Your task to perform on an android device: Create a new contact for my father, Shane Sato, in the Simple Contacts app.
Image 0: 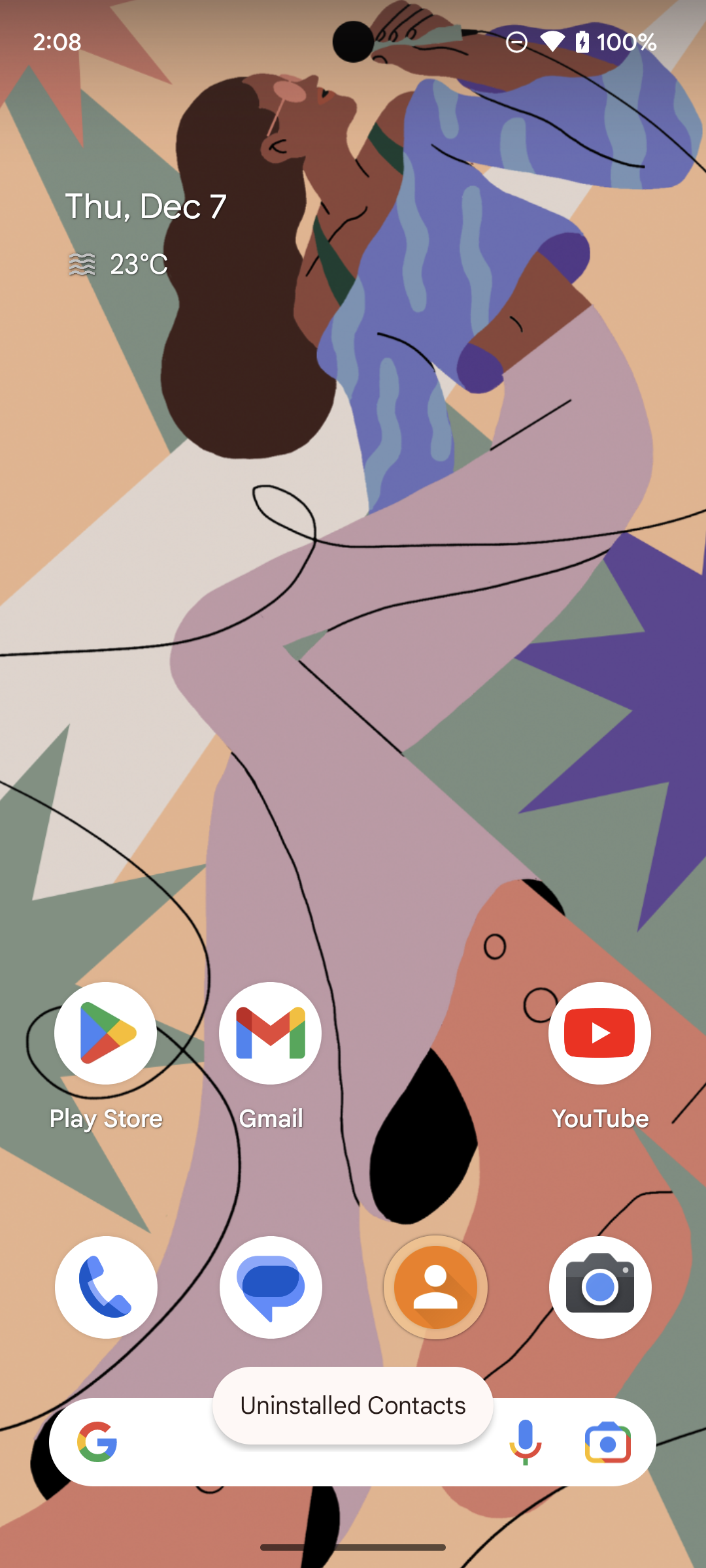
Open Simple Contacts app.
Step 0: open app "Contacts"
Image 1: 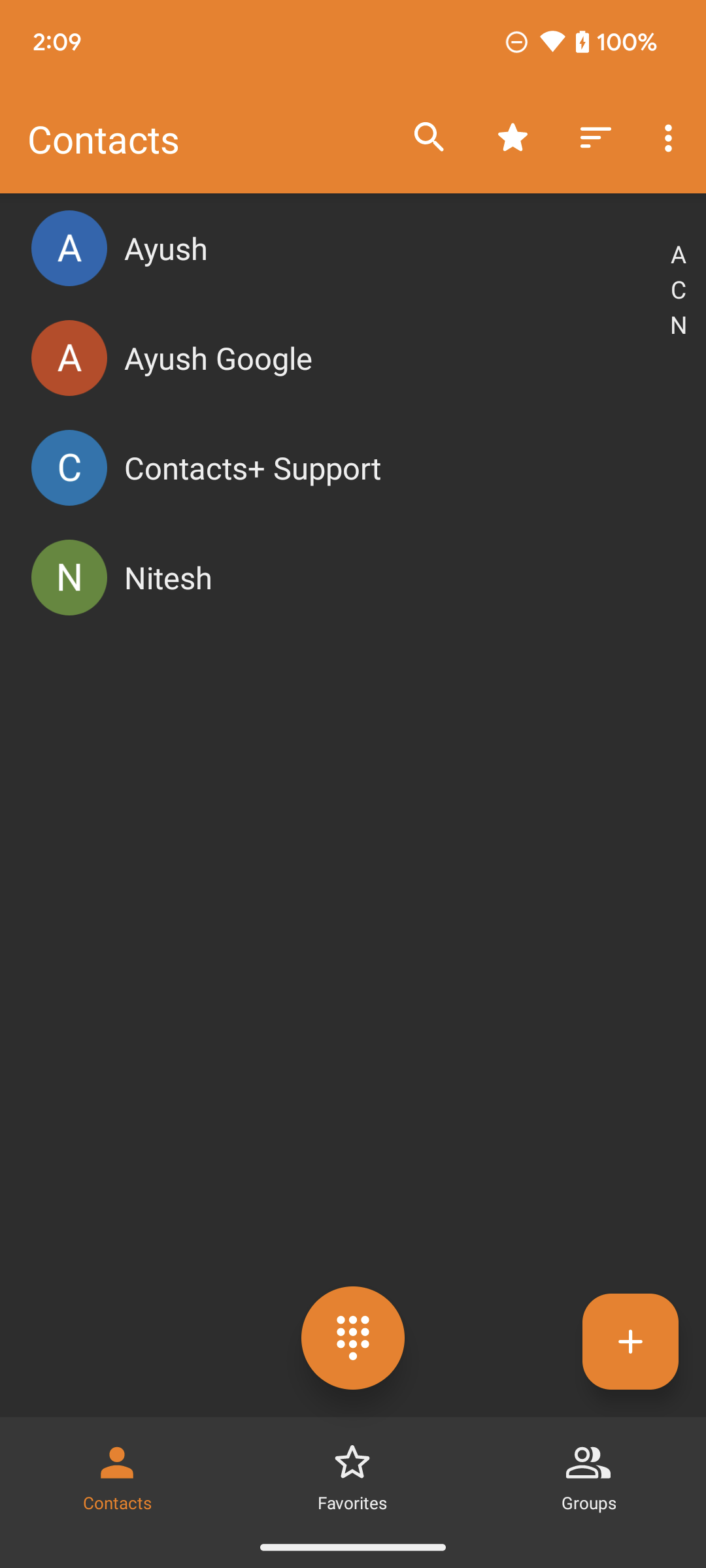
Click on the create icon on the screen.
Step 1: click (630, 1341)
Image 2: 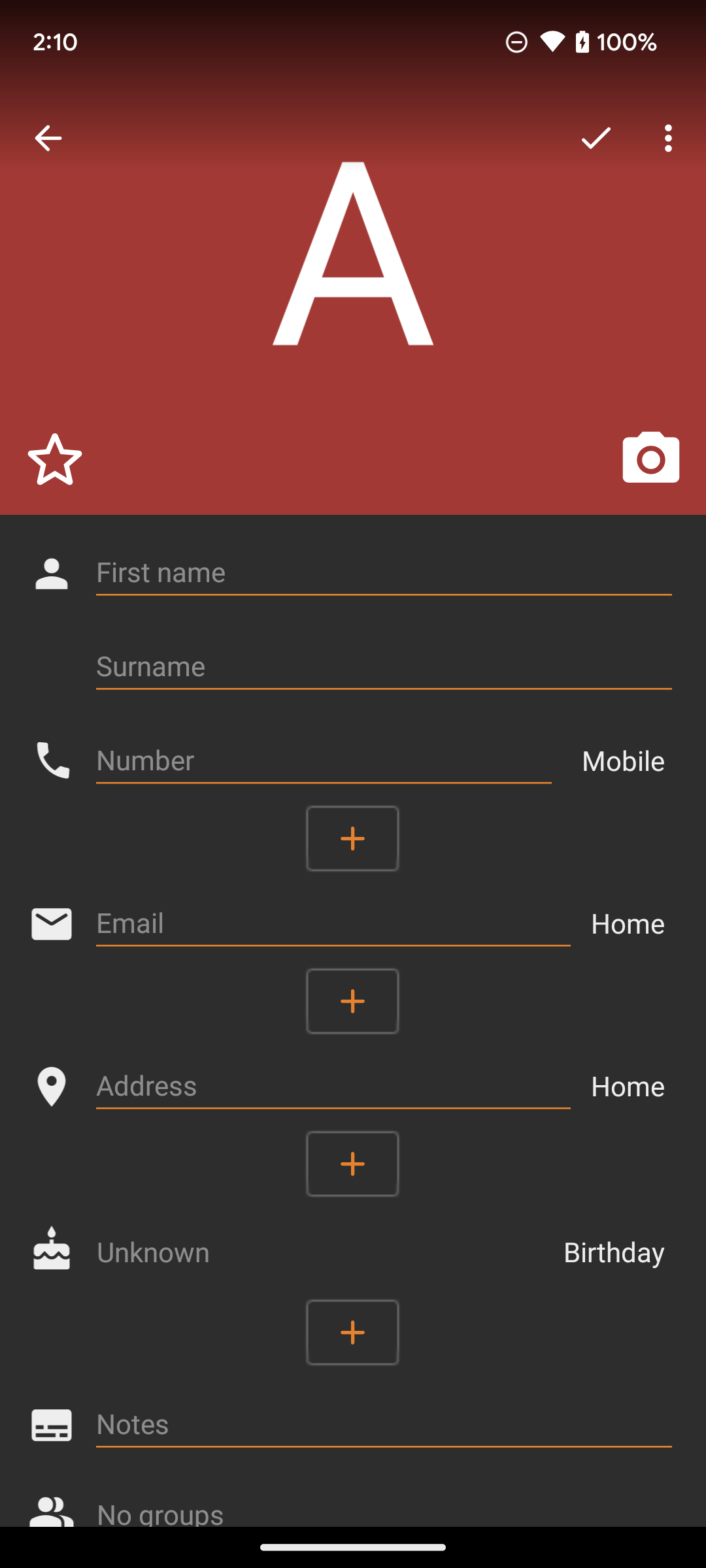
Click on the first name option on the screen.
Step 2: click (384, 572)
Image 3: 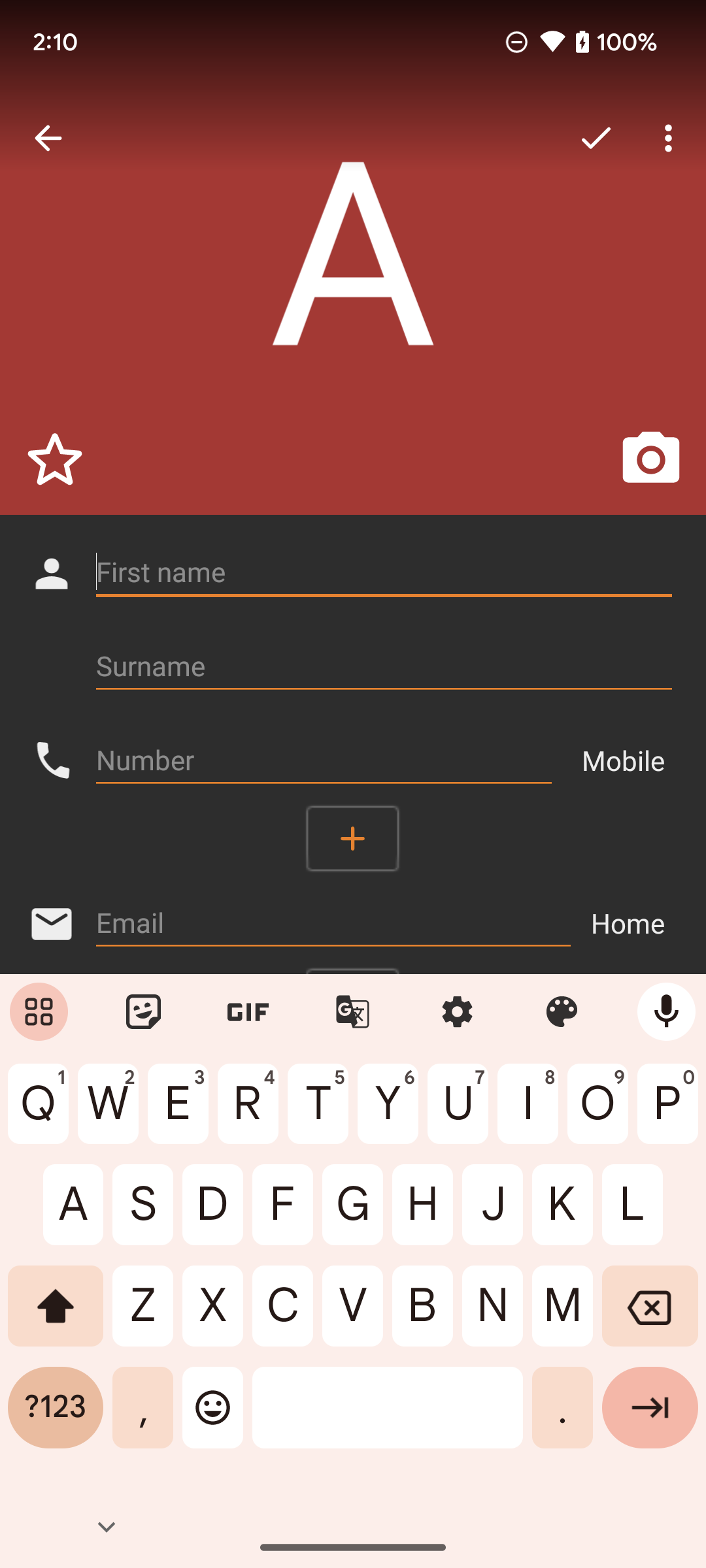
Type Shane sato on the screen.
Step 3: type "Shane sato"
Image 4: 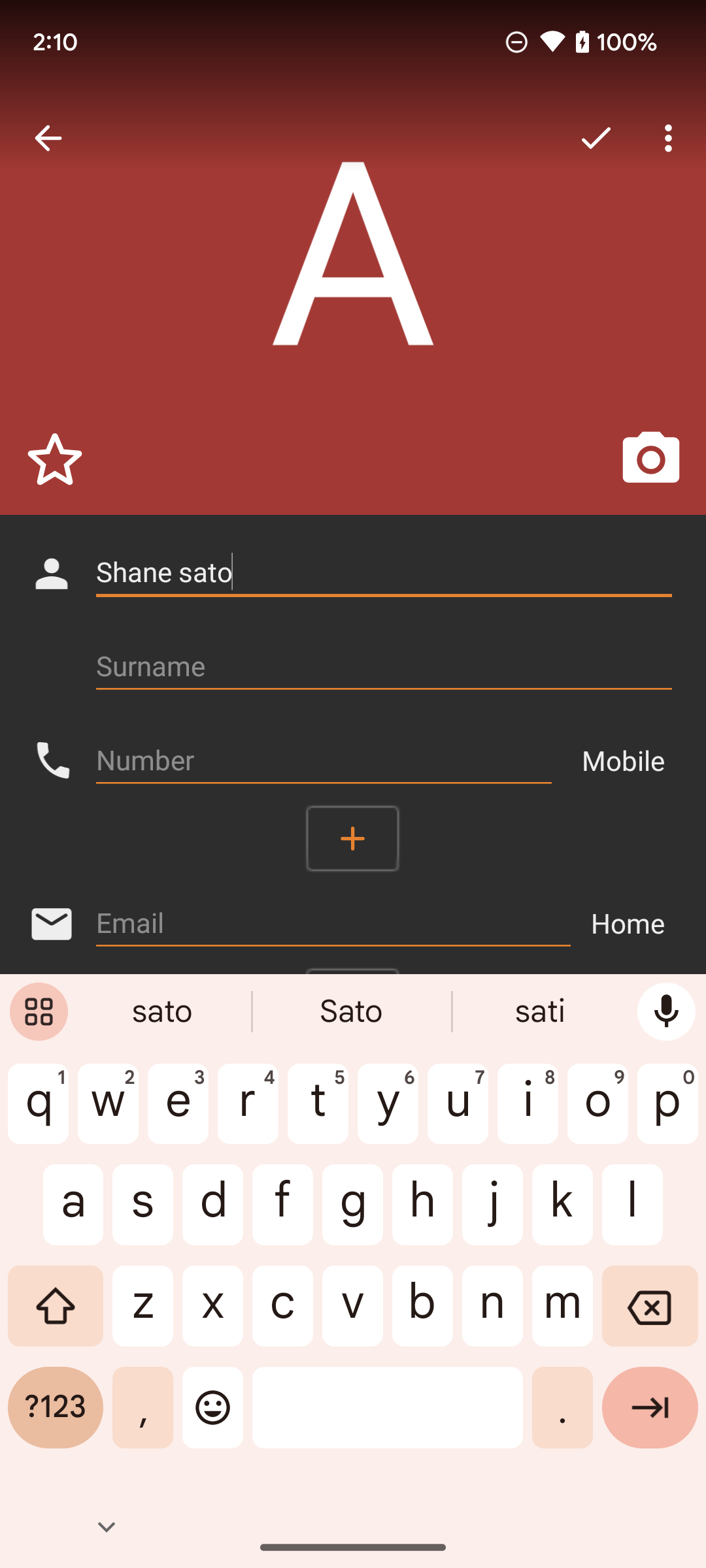
Click on the tick icon on the screen.
Step 4: click (596, 138)